Your task to perform on an android device: Because I am so excited about the changes, I want to keep track of the currency exchange rates.
Image 0: 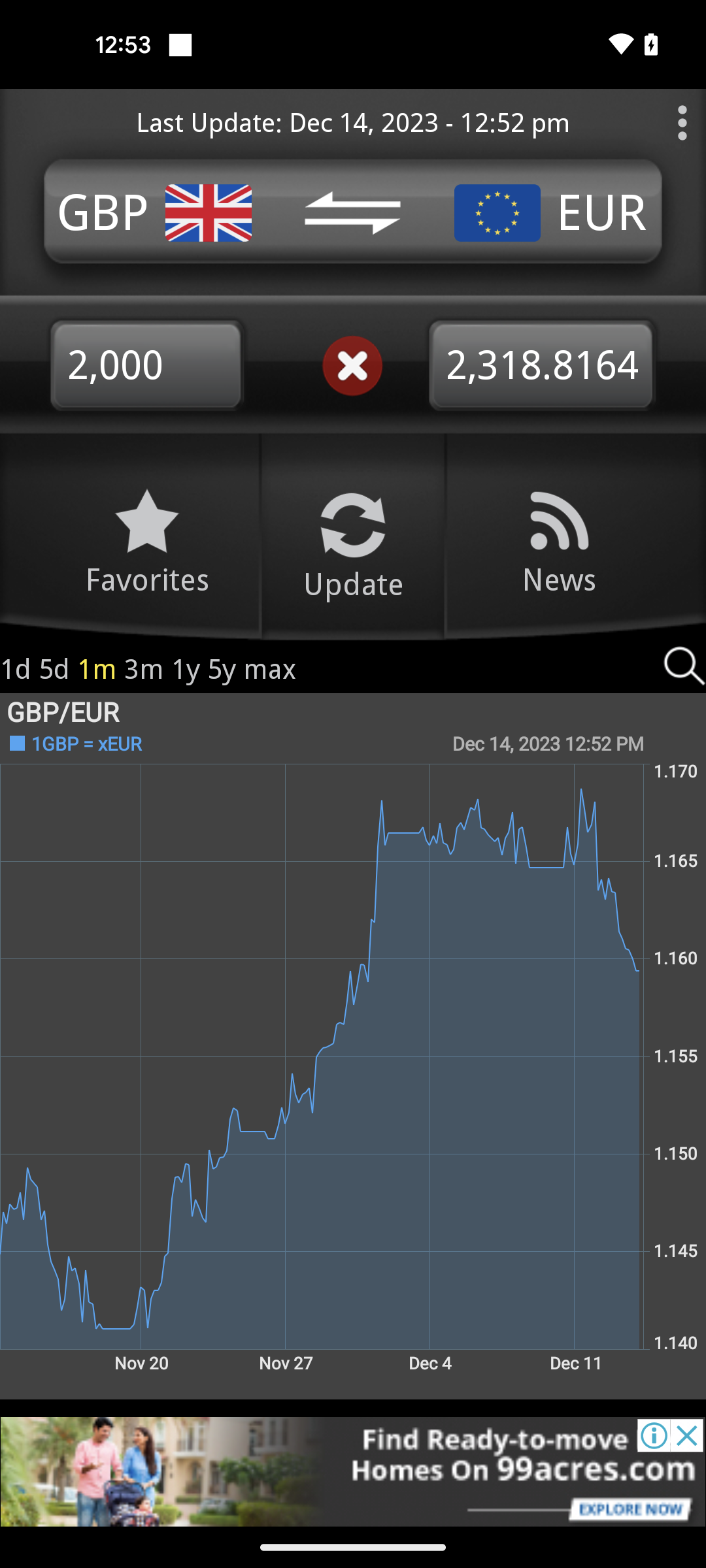
Tap on the timeframe option
Step 0: click (148, 669)
Image 1: 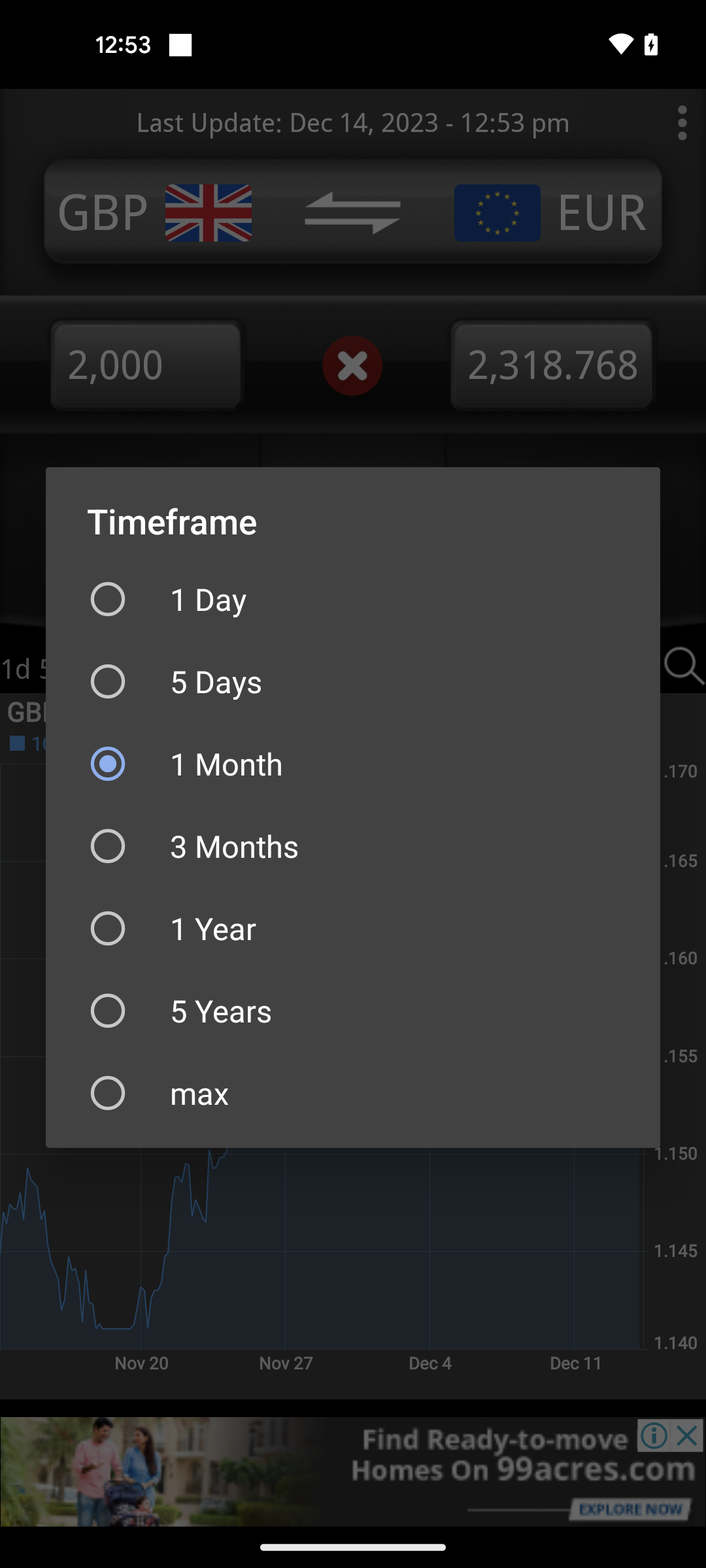
Select the 5 days option
Step 1: click (353, 681)